Your task to perform on an android device: I want to buy wide high black jeans. Search for the women's jeans in black on the H&M app.
Image 0: 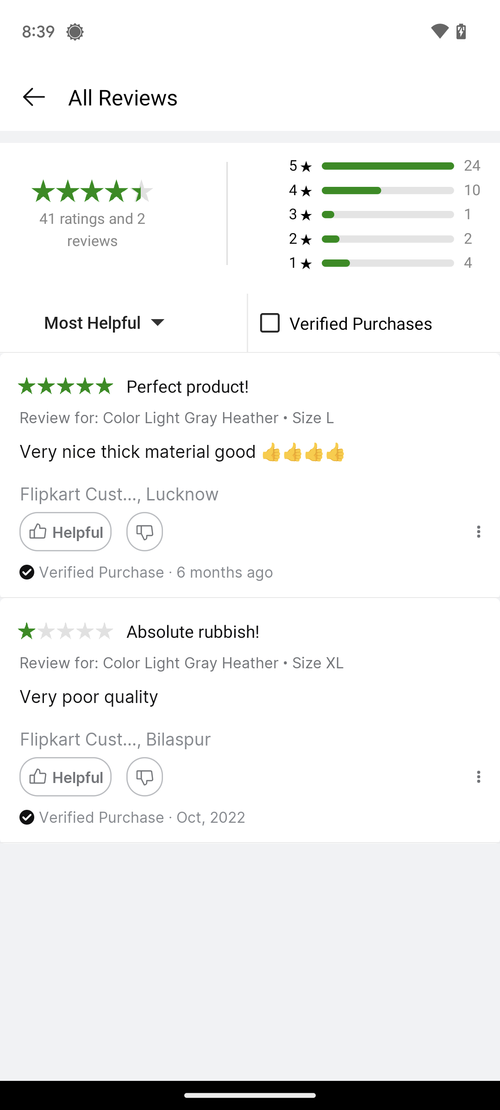
Open the H&M app.
Step 0: open app "H&M"
Image 1: 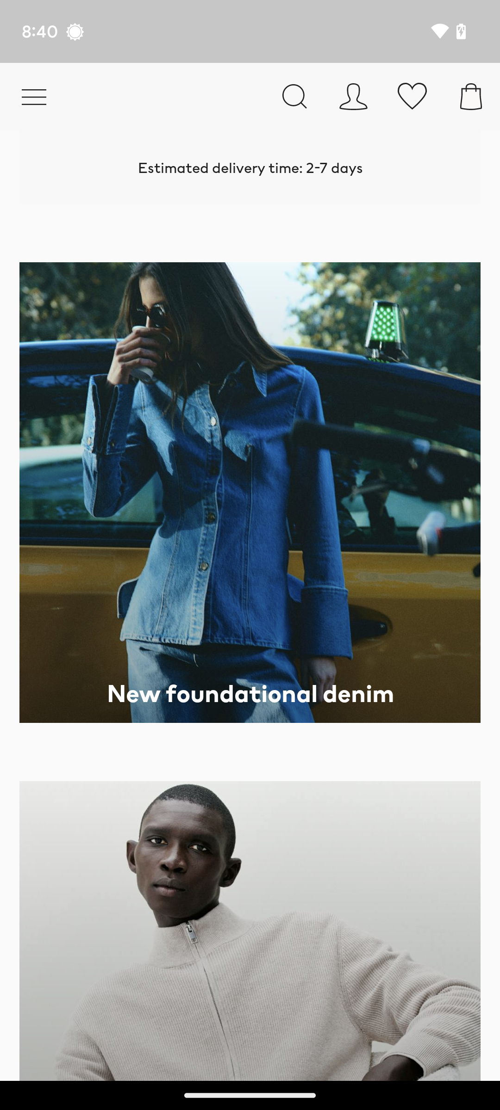
Click on the search icon at the top of the screen.
Step 1: click (295, 96)
Image 2: 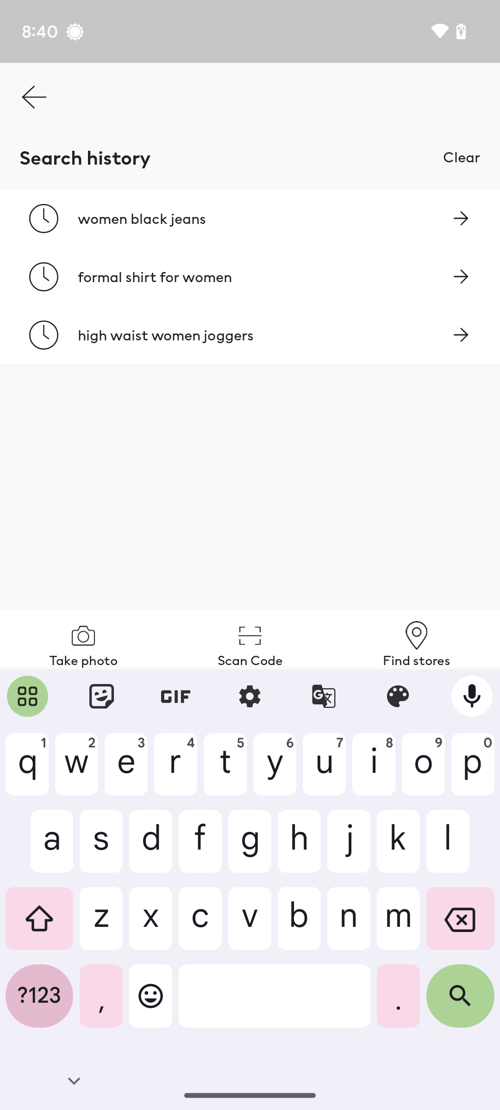
Type in women's jeans in black.
Step 2: type "women's jeans in black"
Image 3: 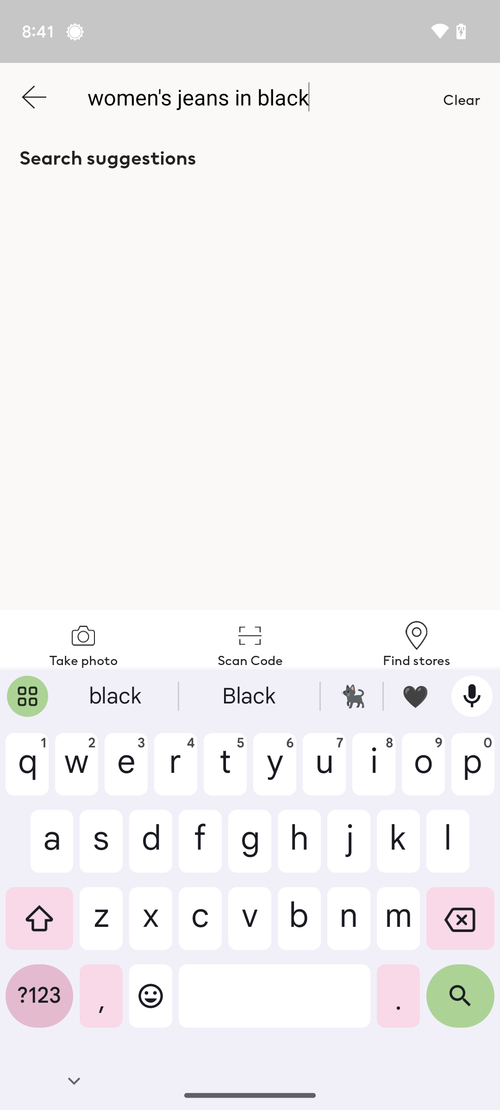
Click on the search  button at the bottom right of the keyboard.
Step 3: click (460, 1003)